Your task to perform on an android device: Increase the timer by 2 minutes in the clock app
Image 0: 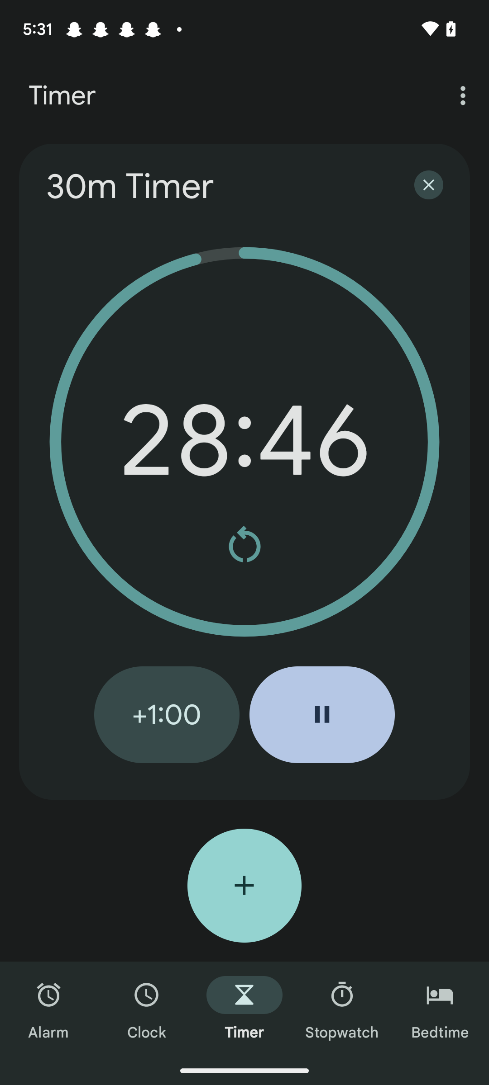
Click on the +1:00 button
Step 0: click (167, 714)
Image 1: 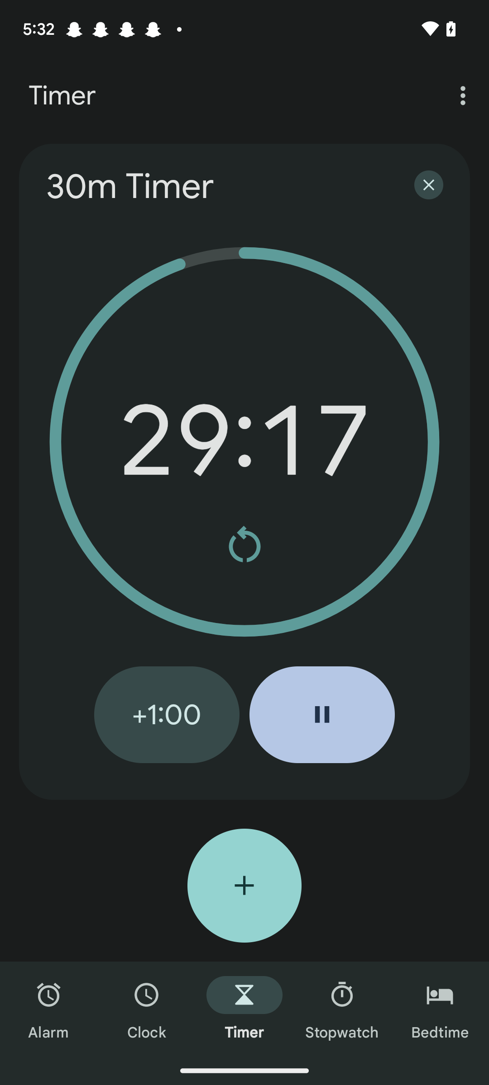
Click on the +1:00 button
Step 1: click (167, 714)